Your task to perform on an android device: I would like to view the Gohan marble top coffee table and check the reviews and ratings and what was said about them
Image 0: 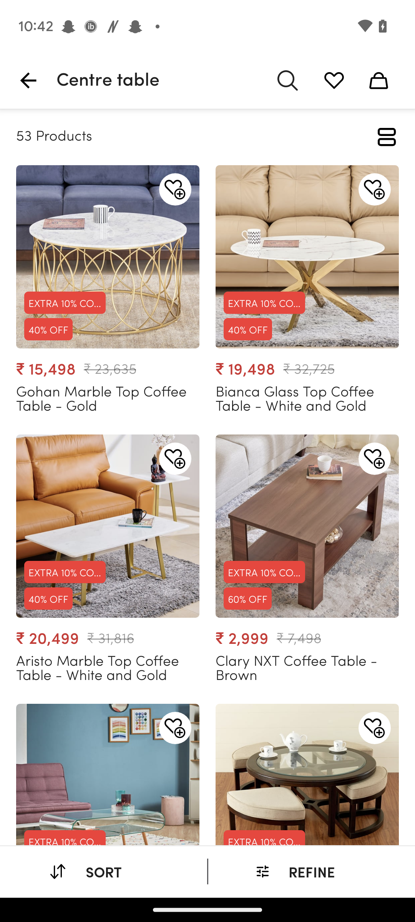
Click on the first table 
Step 0: click (77, 225)
Image 1: 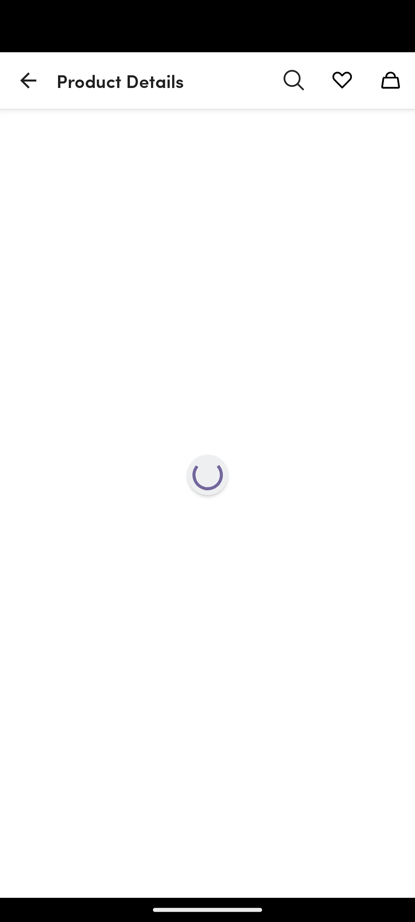
Click on the first table 
Step 1: wait
Image 2: 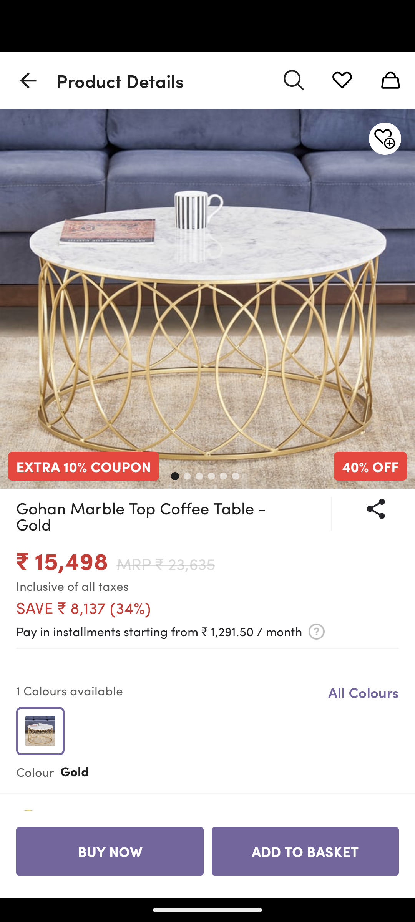
Scroll up to view the ratings option 
Step 2: scroll down
Image 3: 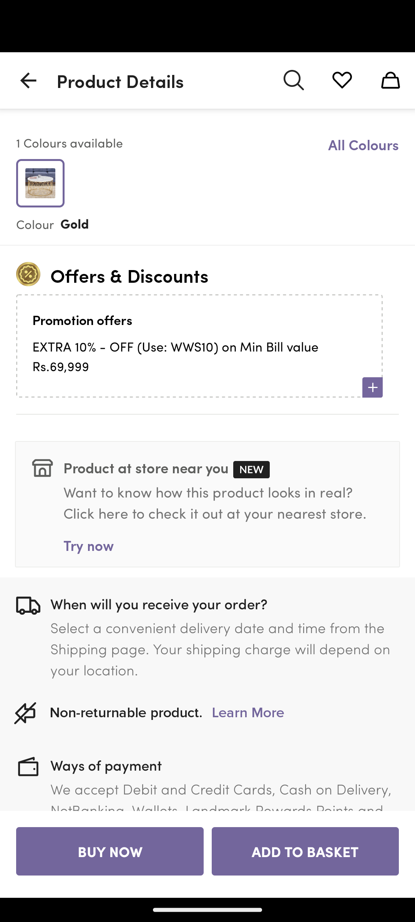
Scroll up to view the ratings option 
Step 3: scroll down
Image 4: 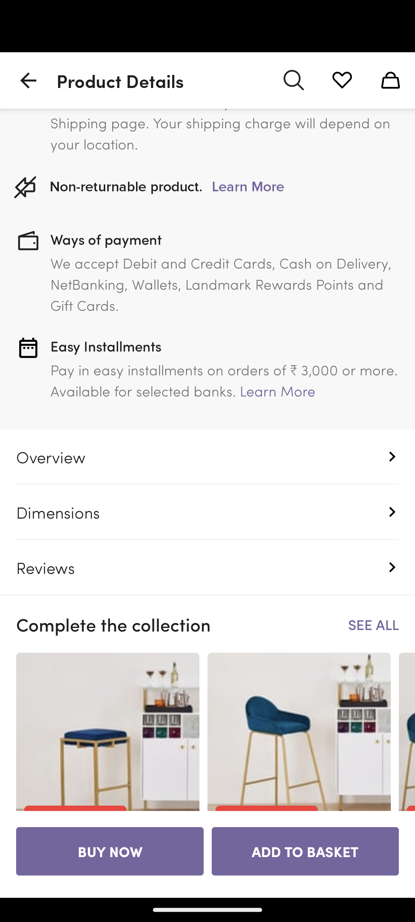
Click on the reviews option 
Step 4: click (207, 567)